Your task to perform on an android device: In the Puma app, I'd like to read customer reviews before making an informed judgment on the Seasons Explore Nitro Hiking shoes's quality.
Image 0: 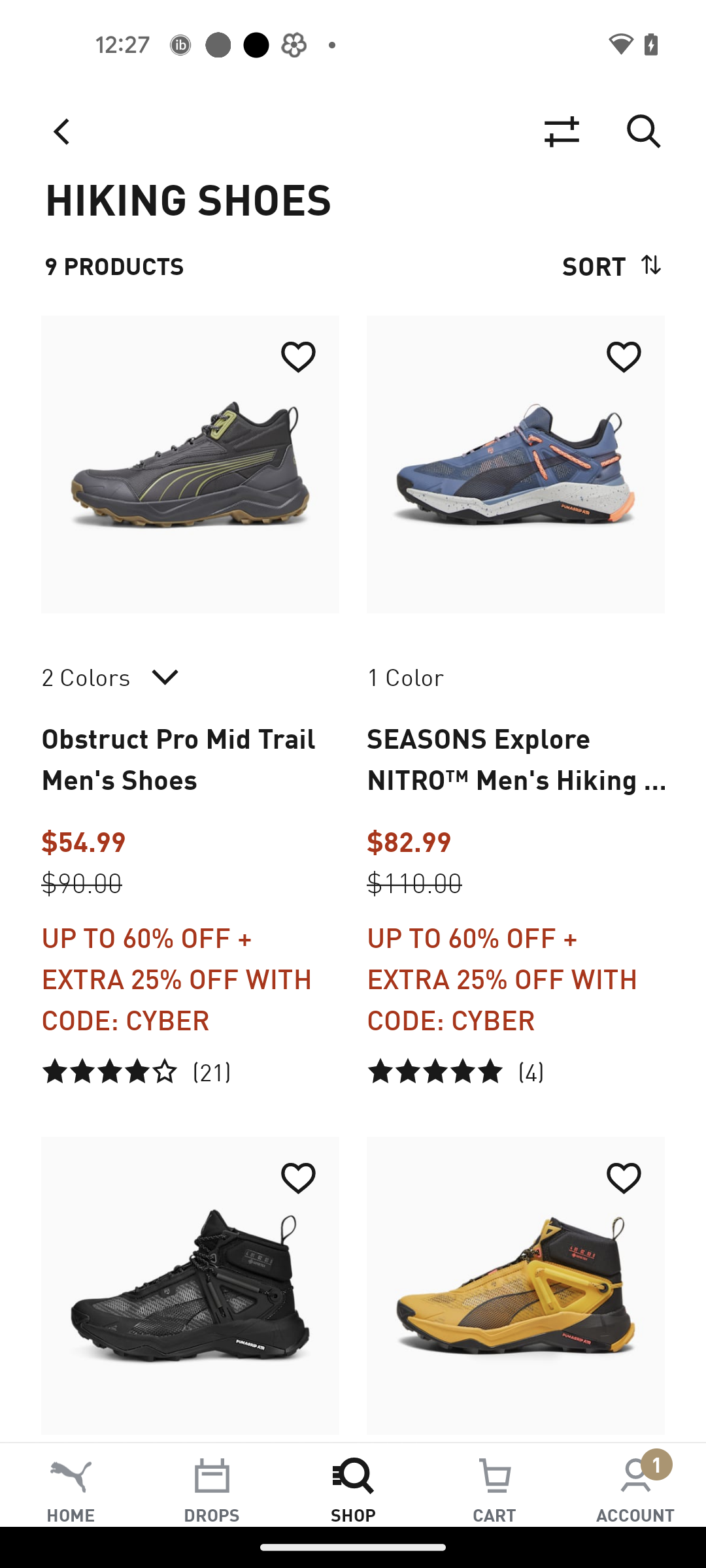
Open the Seasons Explore Nitro Hiking Shoes
Step 0: click (516, 758)
Image 1: 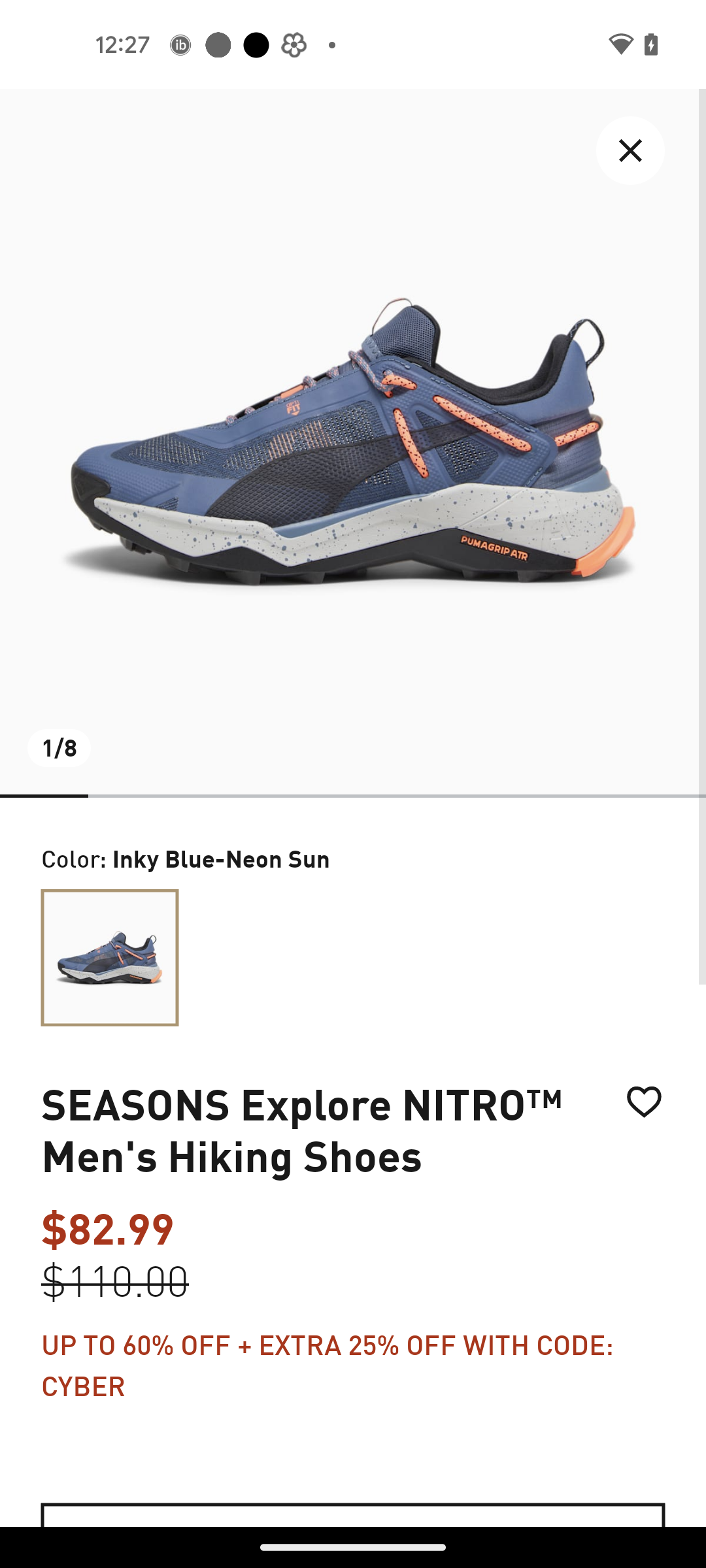
Swipe up to view the reviews
Step 1: scroll down
Image 2: 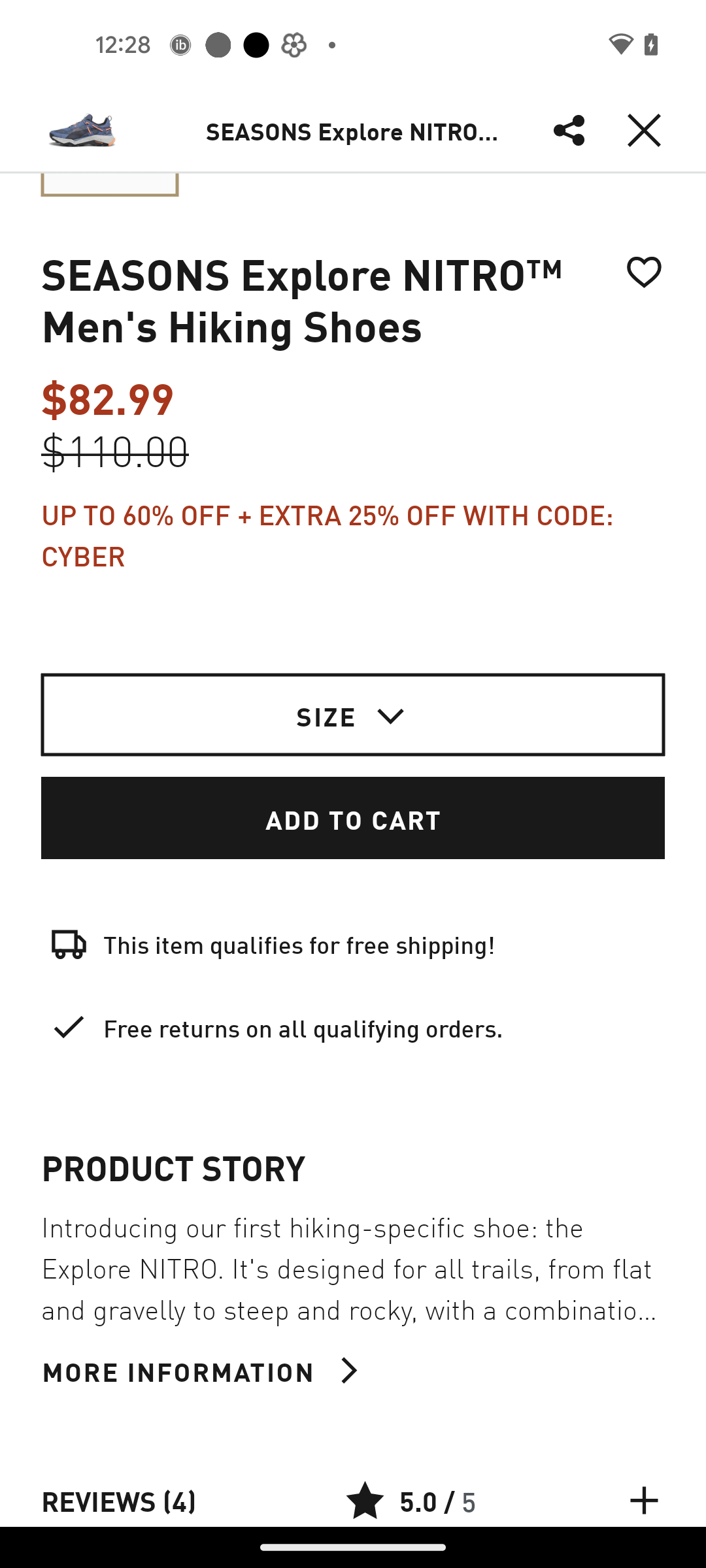
Swipe up to view the reviews
Step 2: scroll down
Image 3: 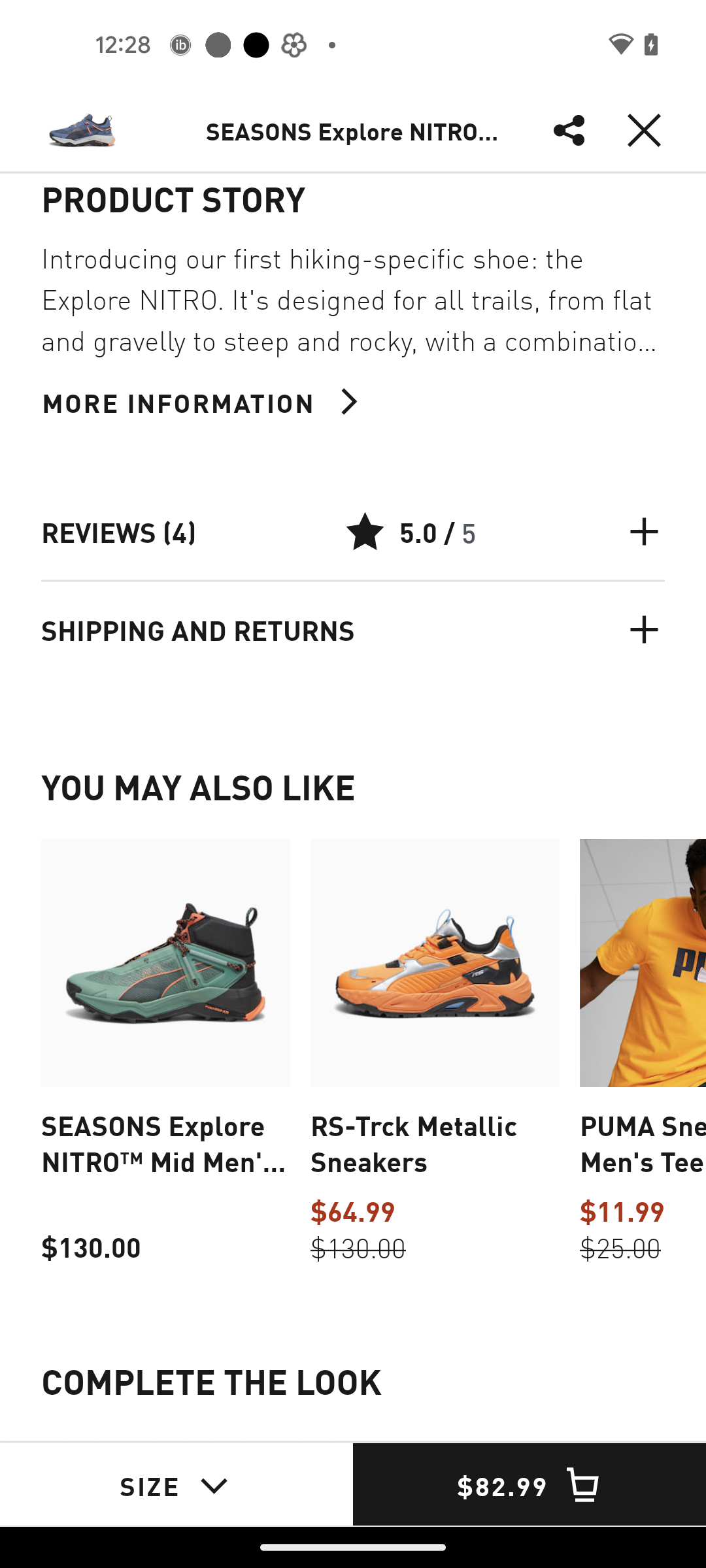
Click on the Reviews option
Step 3: click (118, 531)
Image 4: 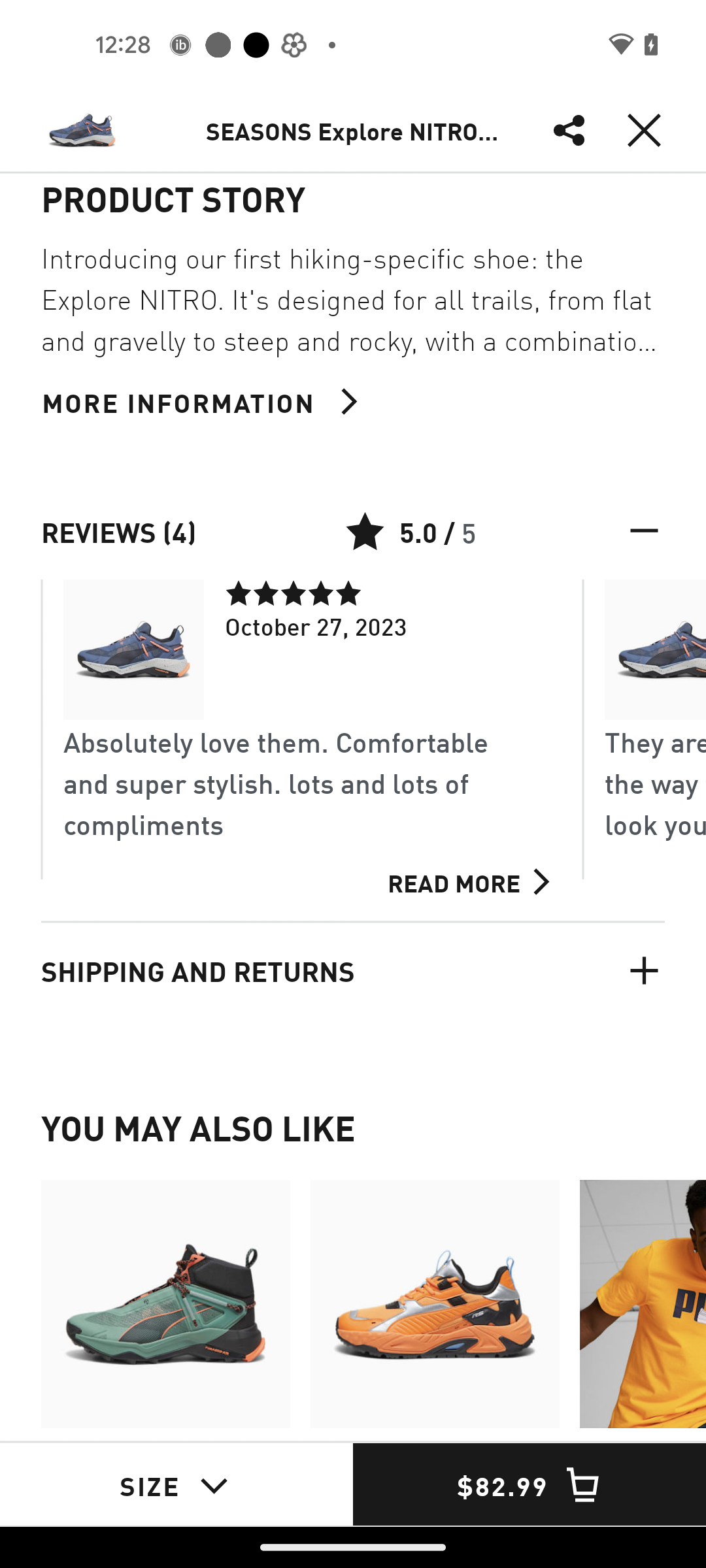
Click on the Read more option
Step 4: click (516, 881)
Image 5: 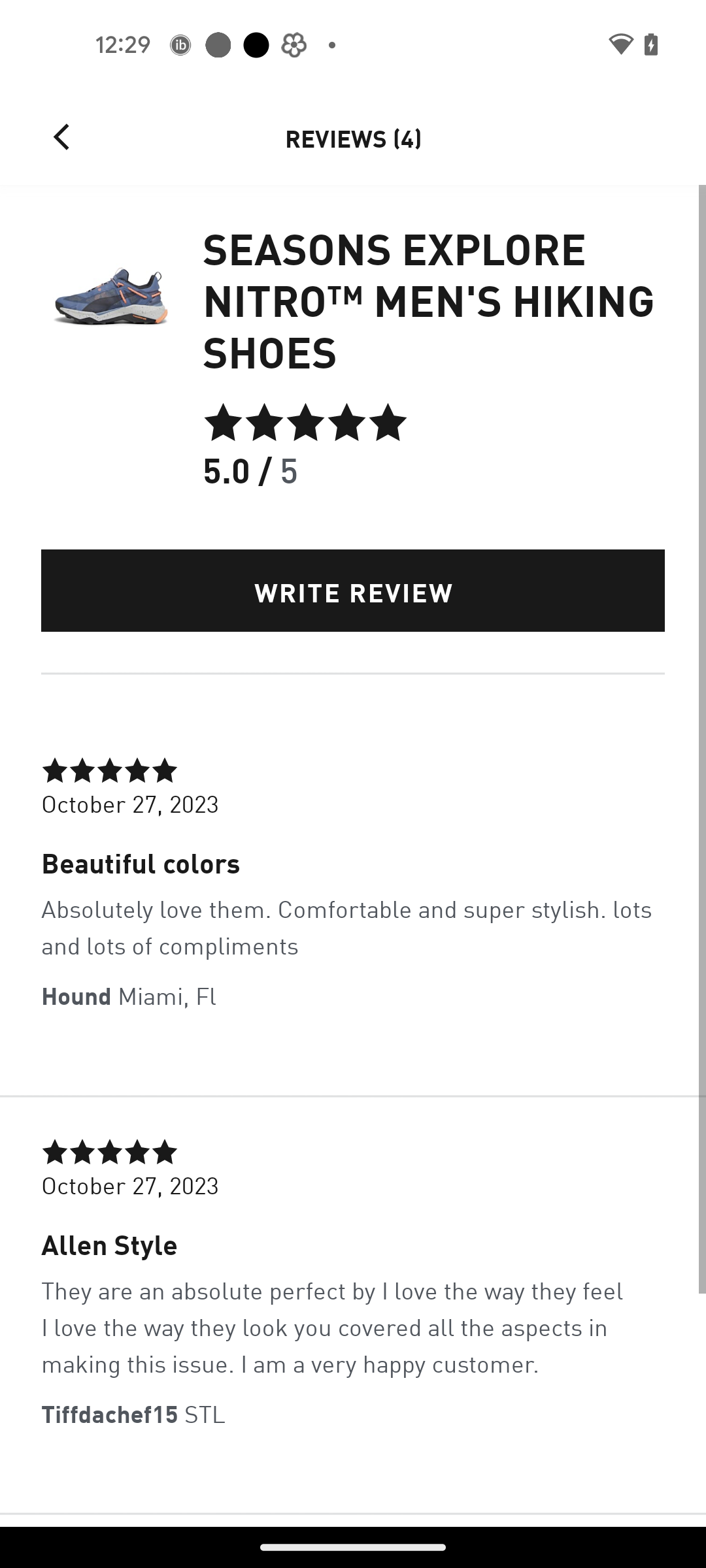
Swipe up to read more reviews
Step 5: scroll down